Your task to perform on an android device: See the reviews for Nike Men's RUN SWIFT 2 Black Running Shoes on the Tata NEU app to find out more about this product.
Image 0: 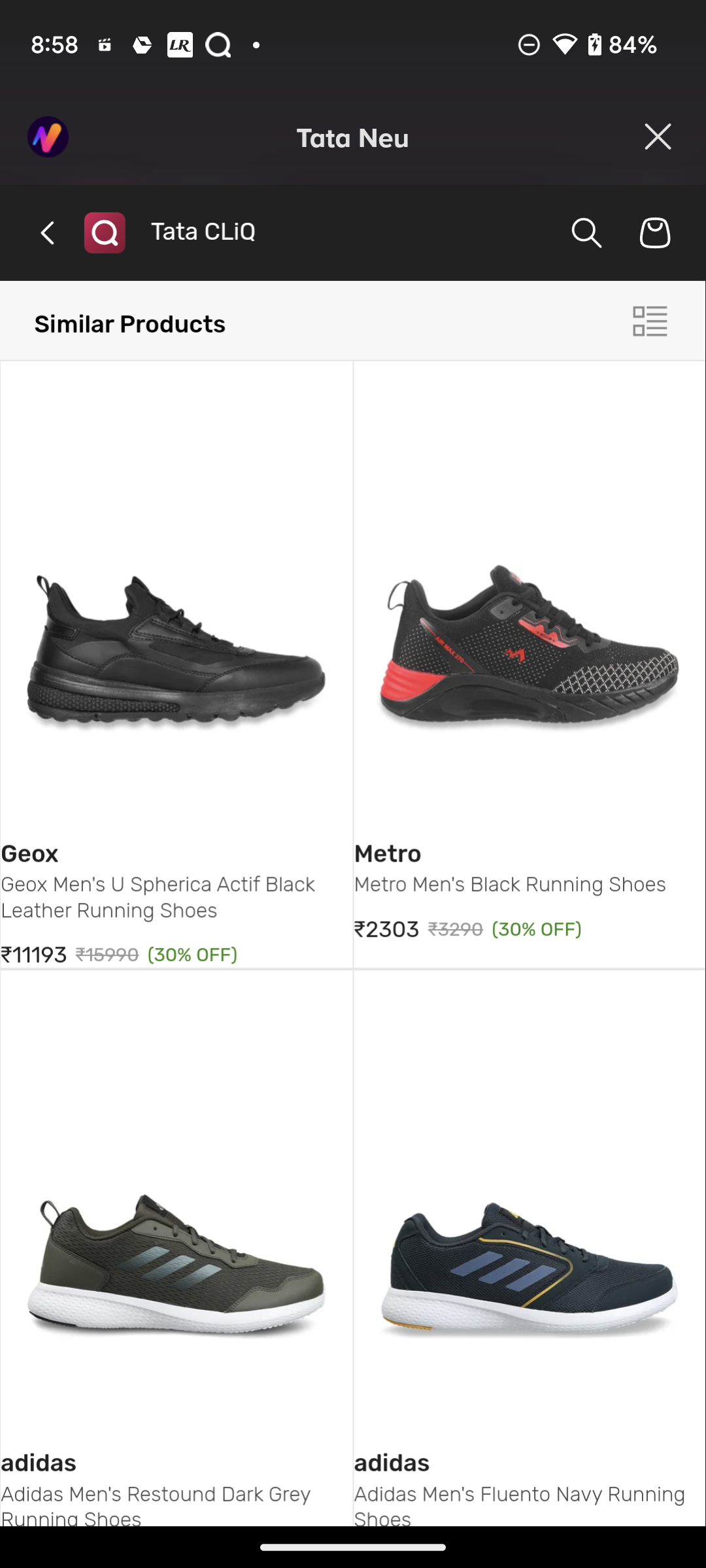
Go back to the previous page
Step 0: press back button
Image 1: 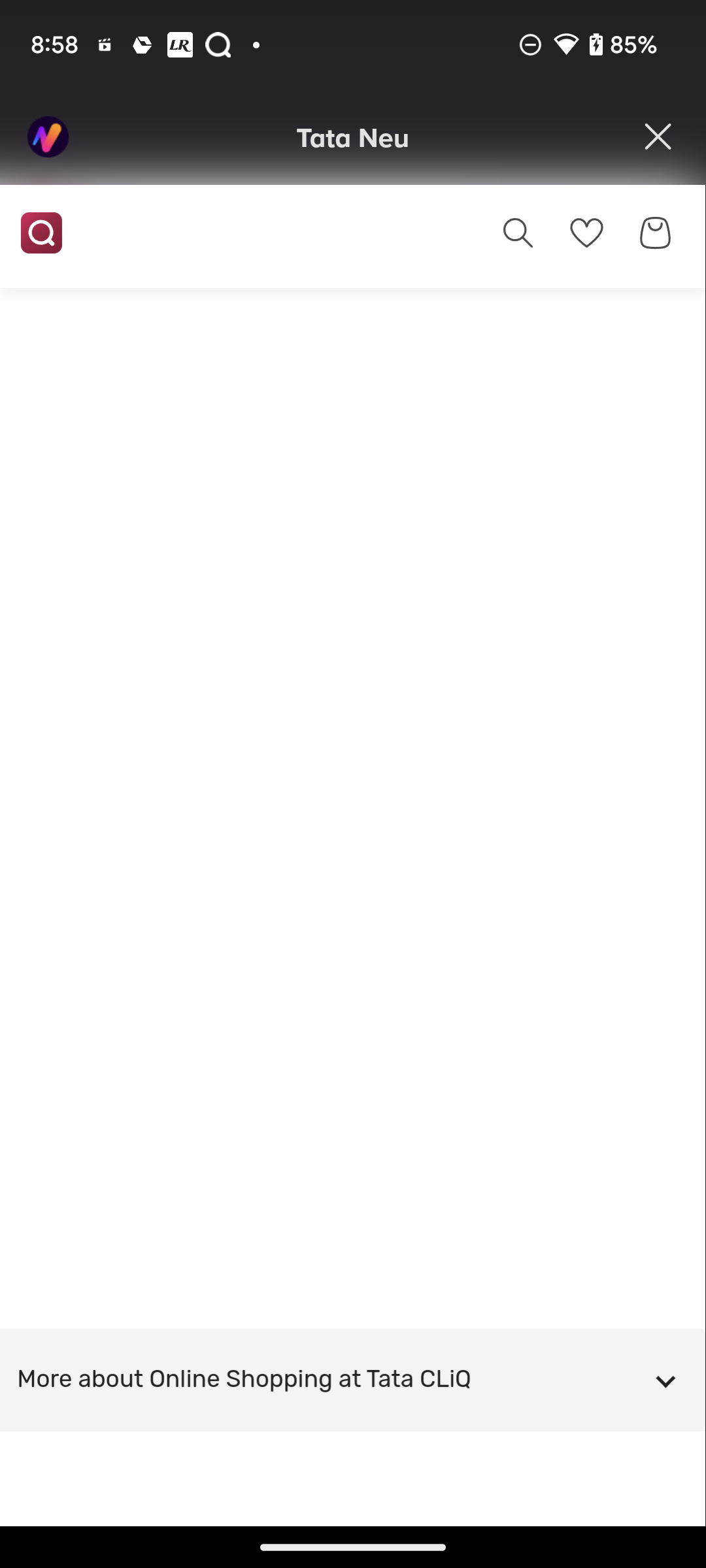
Go back to the previous page
Step 1: wait
Image 3: 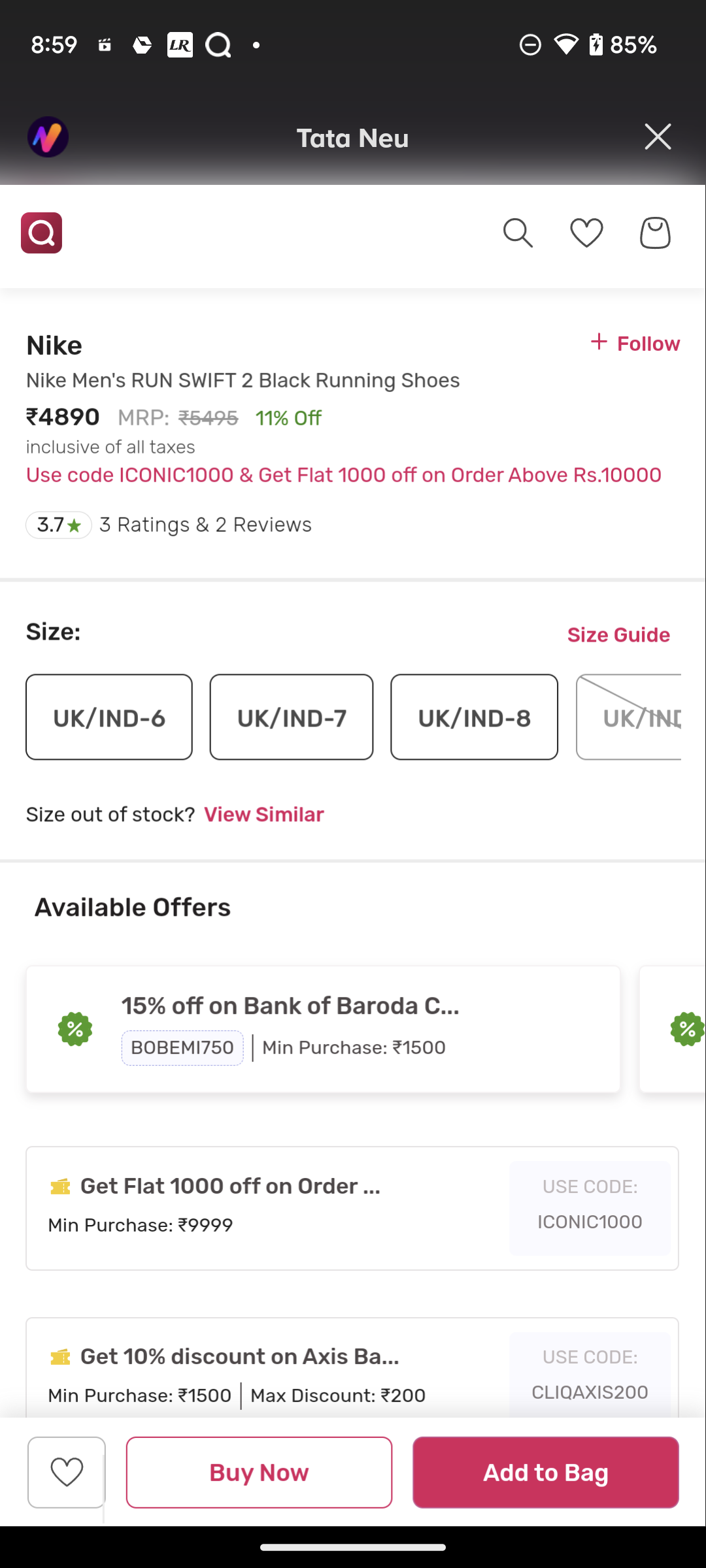
Swipe up for reviews
Step 3: scroll down
Image 4: 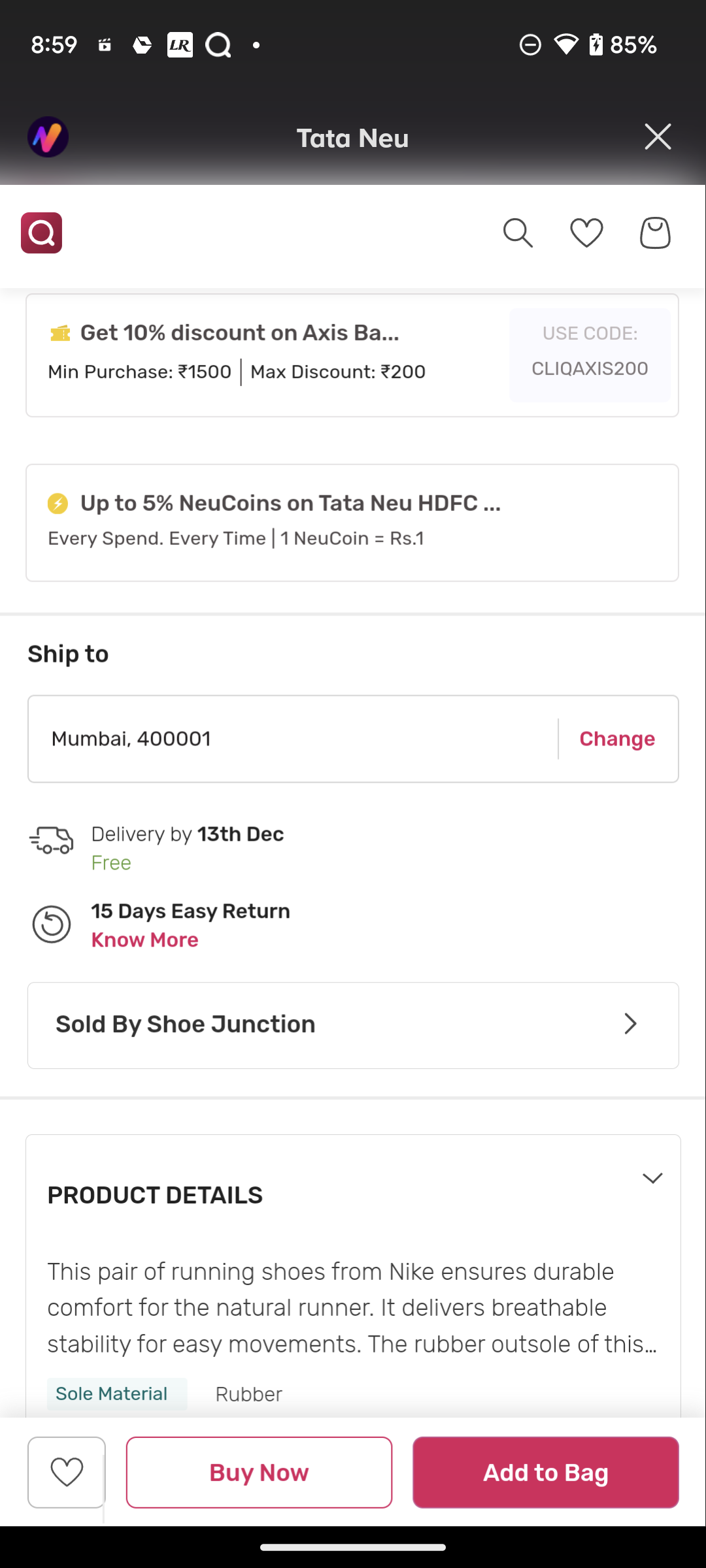
Swipe up for reviews
Step 4: scroll down
Image 6: 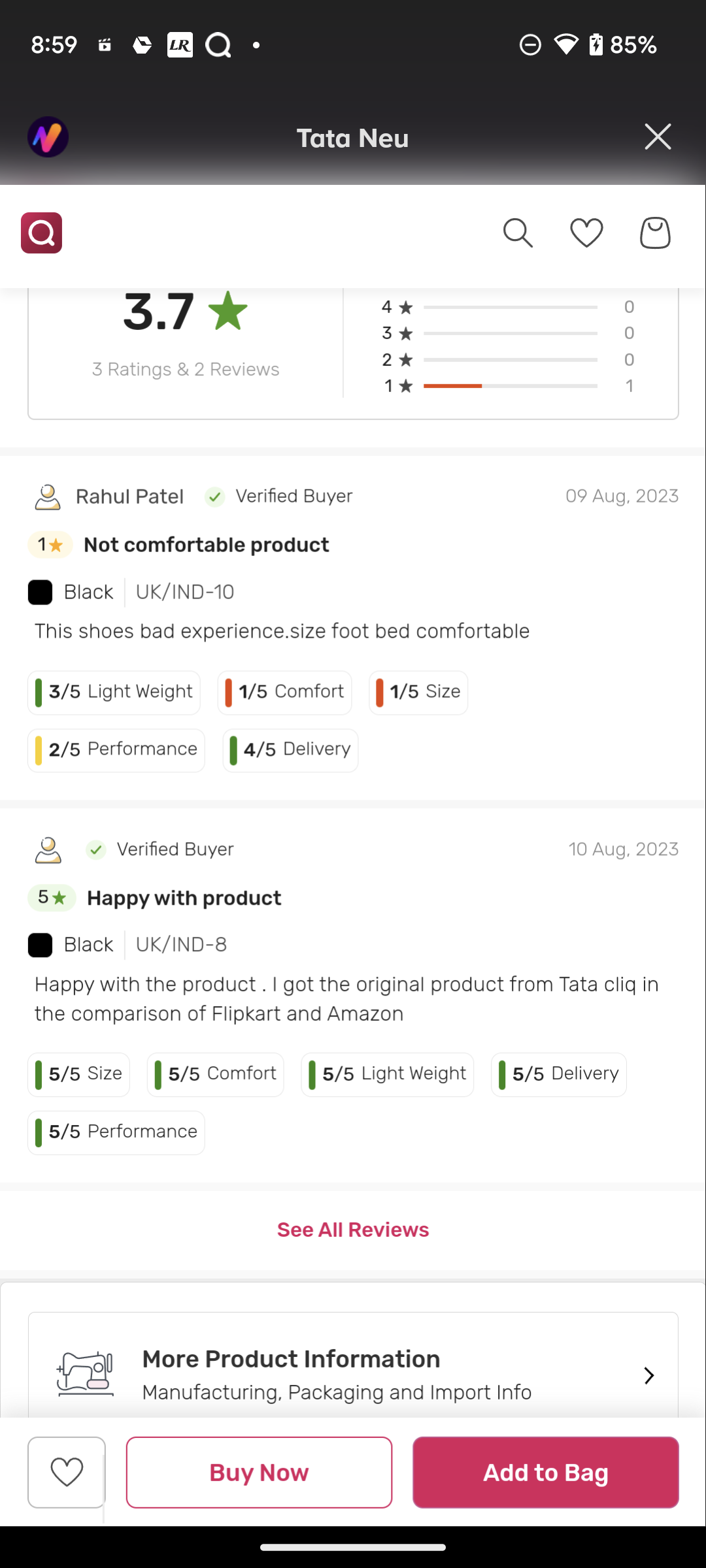
Click on See All Reviews
Step 6: click (354, 856)